Your task to perform on an android device: I expect to see more shoe styles that are comparable. Utilize the Meesho app to evaluate costs for a variety of similar shoes.
Image 0: 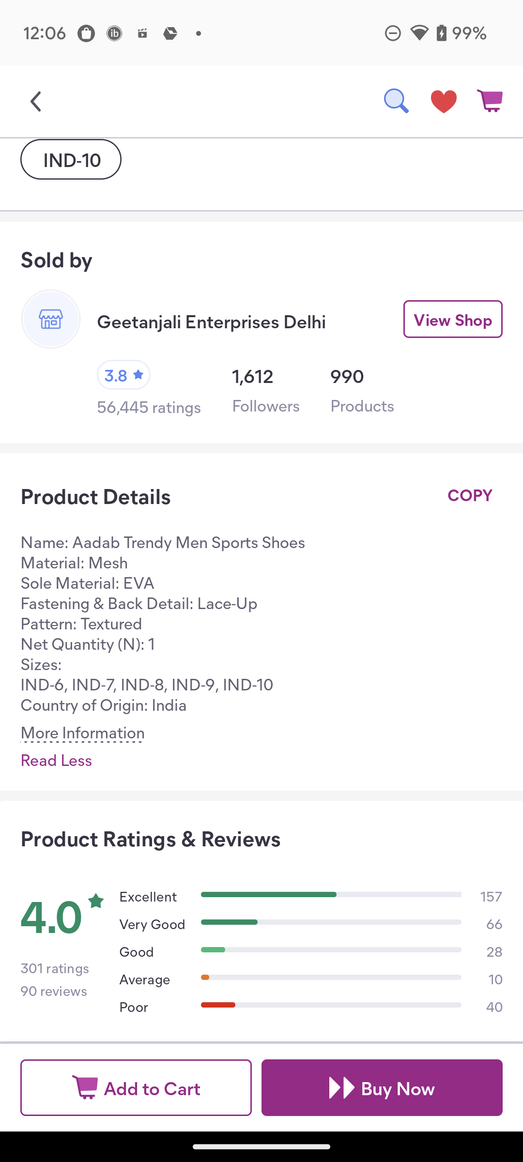
swipe up
Step 0: scroll down
Image 1: 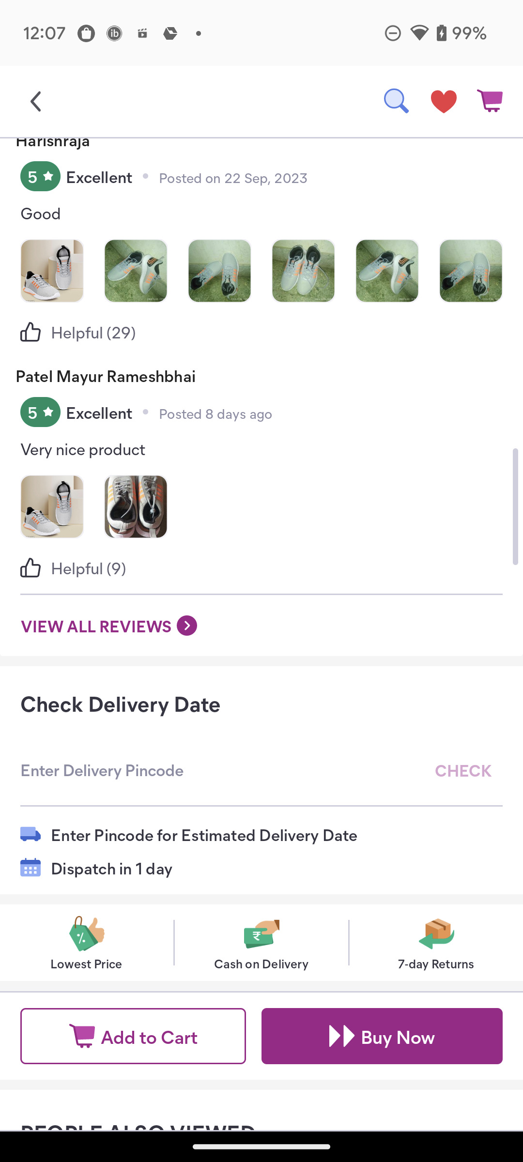
swipe up
Step 1: scroll down
Image 2: 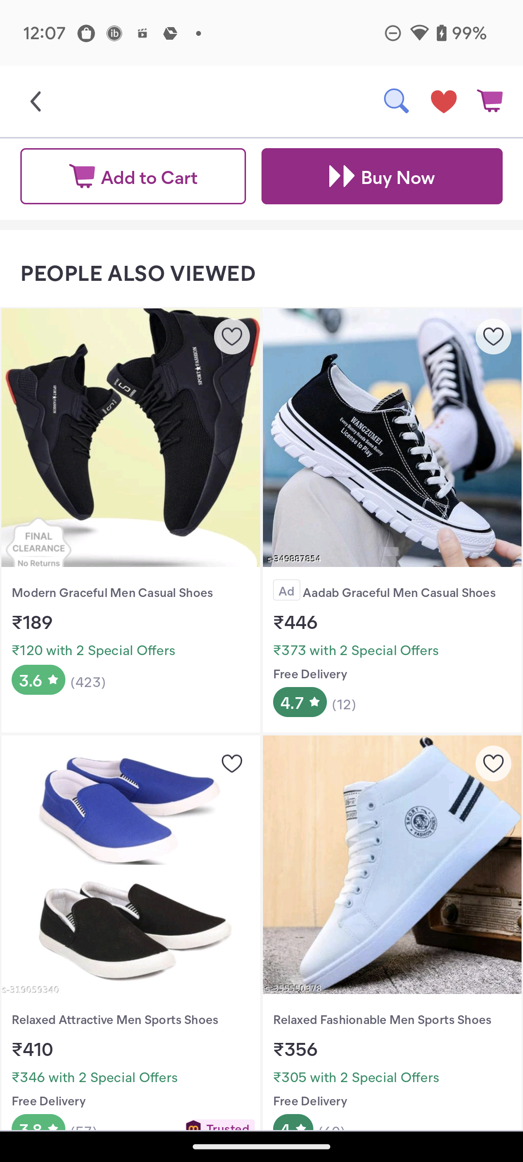
swipe up to check price 
Step 2: scroll down